Your task to perform on an android device: In my free time, I used to practice singing, so I want to record my favorite music artist Tito Puente's song "Oye Como Va," which I have been practicing since last week, so start recording for me on the  MyRecorder app.
Image 0: 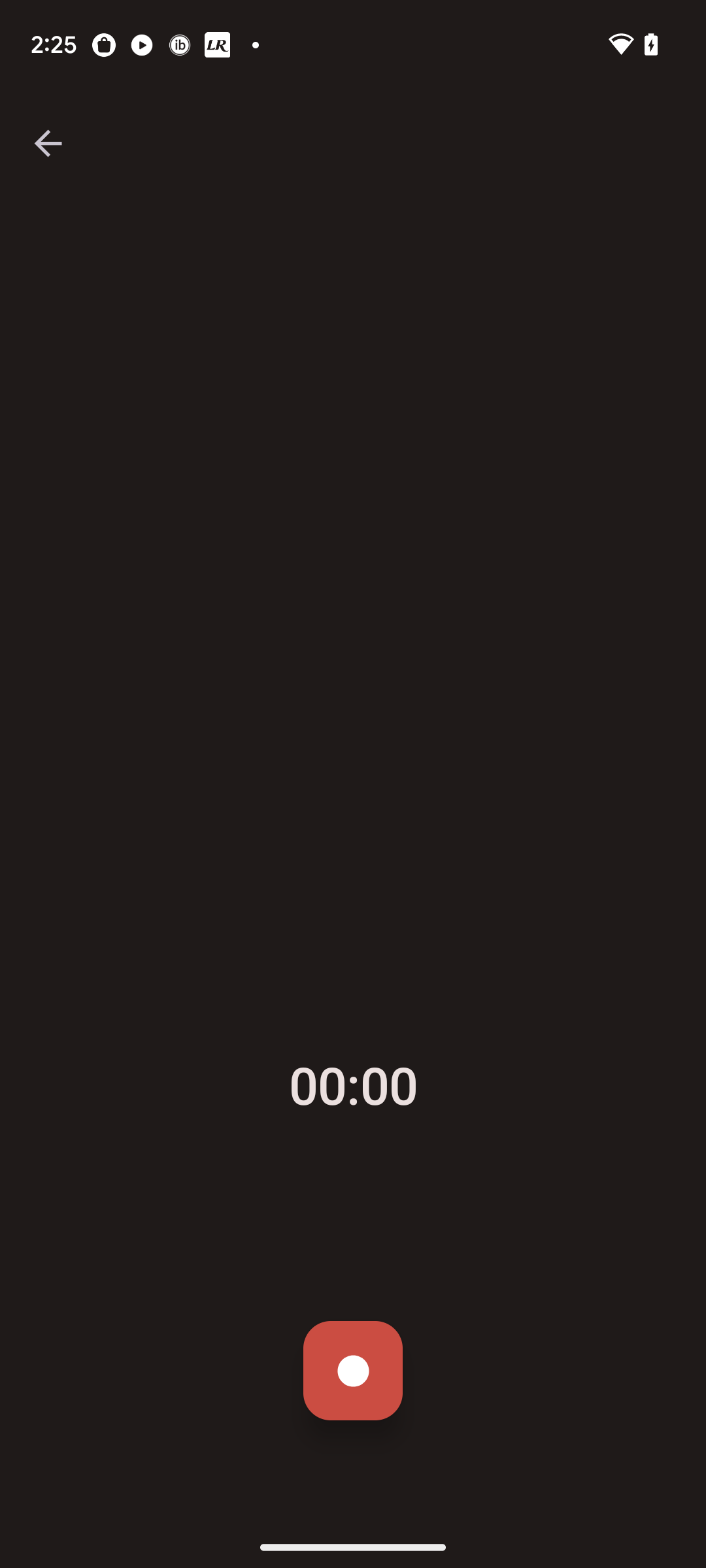
Open the  MyRecorder app.
Step 0: open app "MyRecorder"
Image 1: 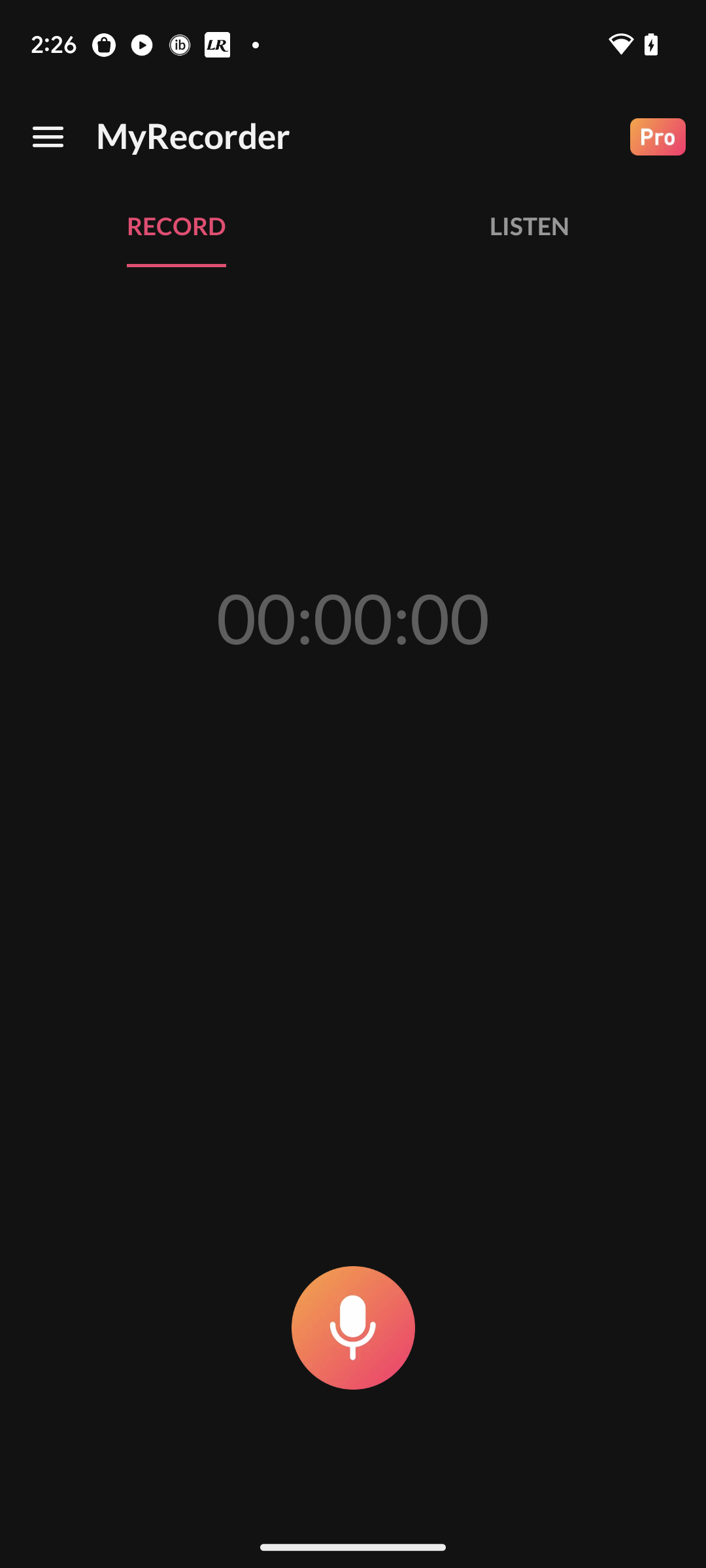
Click on the Start Recording icon.
Step 1: click (339, 1298)